Your task to perform on an android device: Add the Jordan One Take 4 PF Basketball shoes to the Wishlist in the Nike app
Image 0: 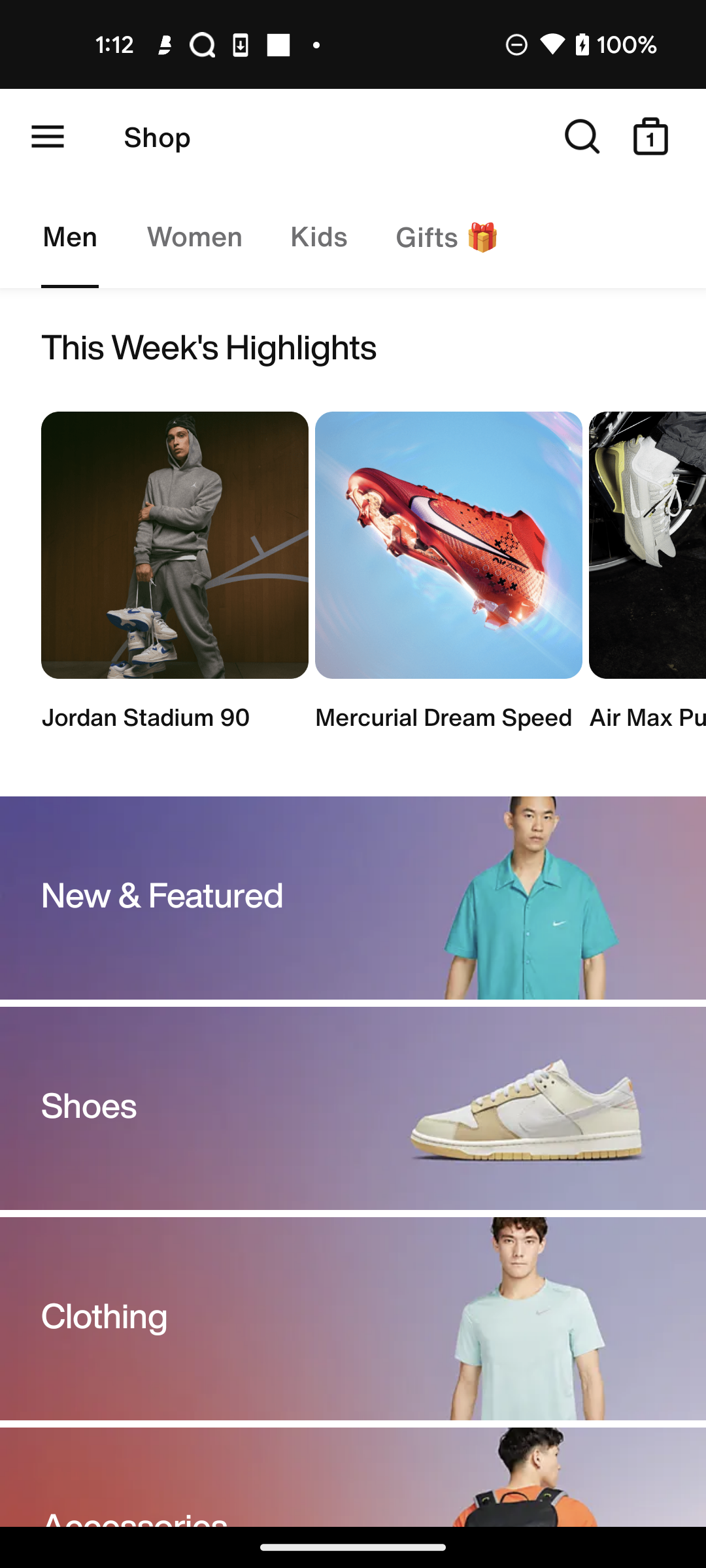
Jordan One Take 4 PF Basketball shoes to the Wishlist
Step 0: click (582, 136)
Image 1: 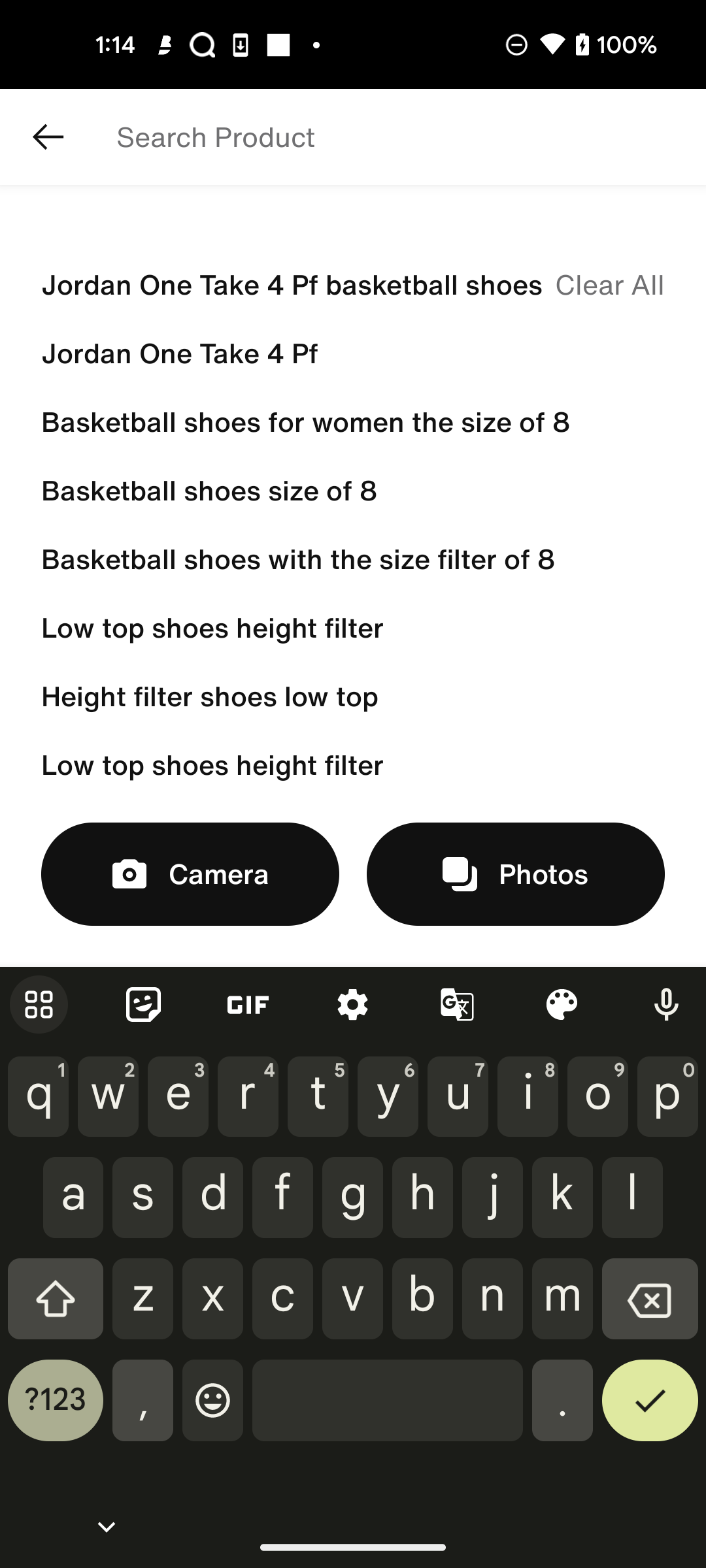
Search on the screen bar top of the bottom 
Step 1: type "Jordan One Take 4 Pf basketball shoes"
Image 2: 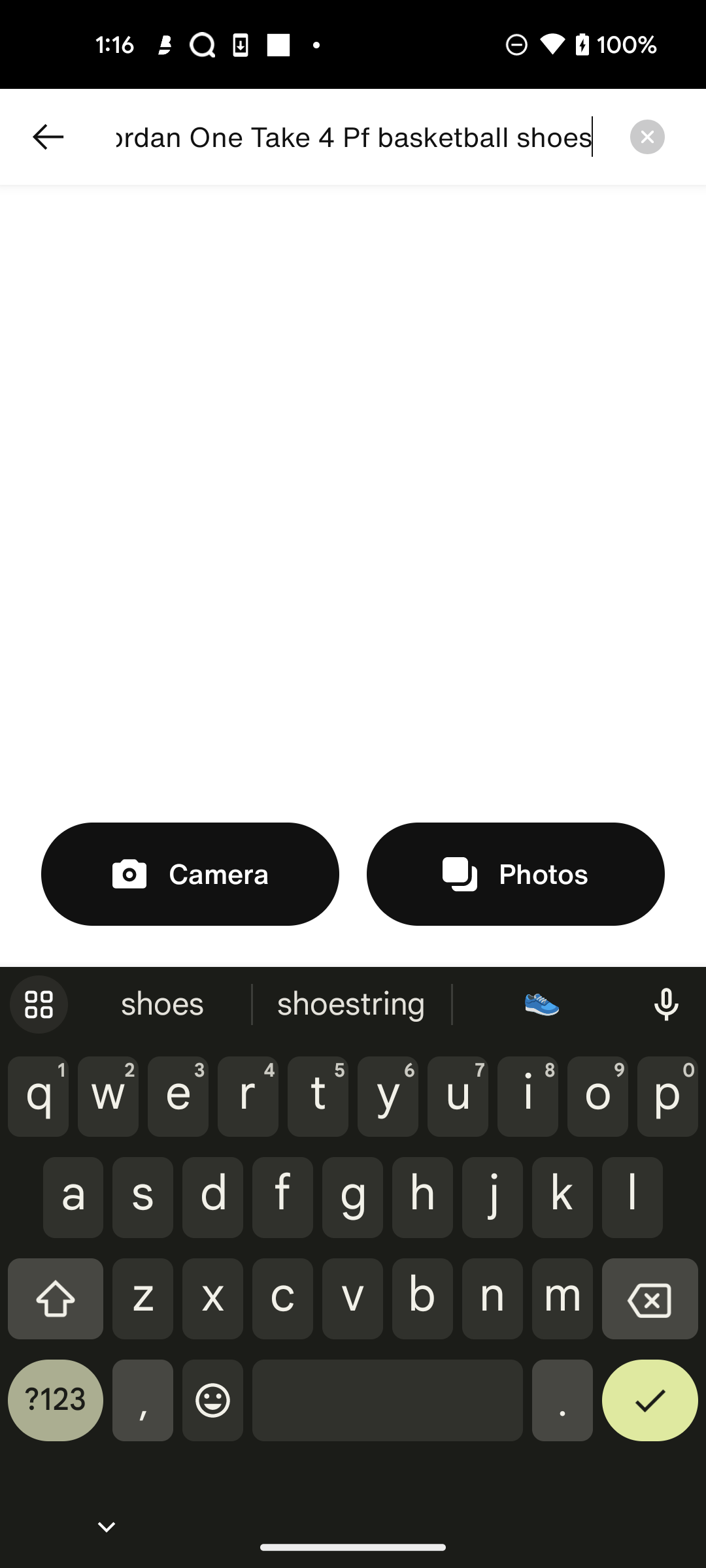
Click on the screen top of the bottom of right corner
Step 2: click (650, 1410)